Your task to perform on an android device: In the iFirstAid app,select the Call for Help and Follow the instructions.
Image 1: 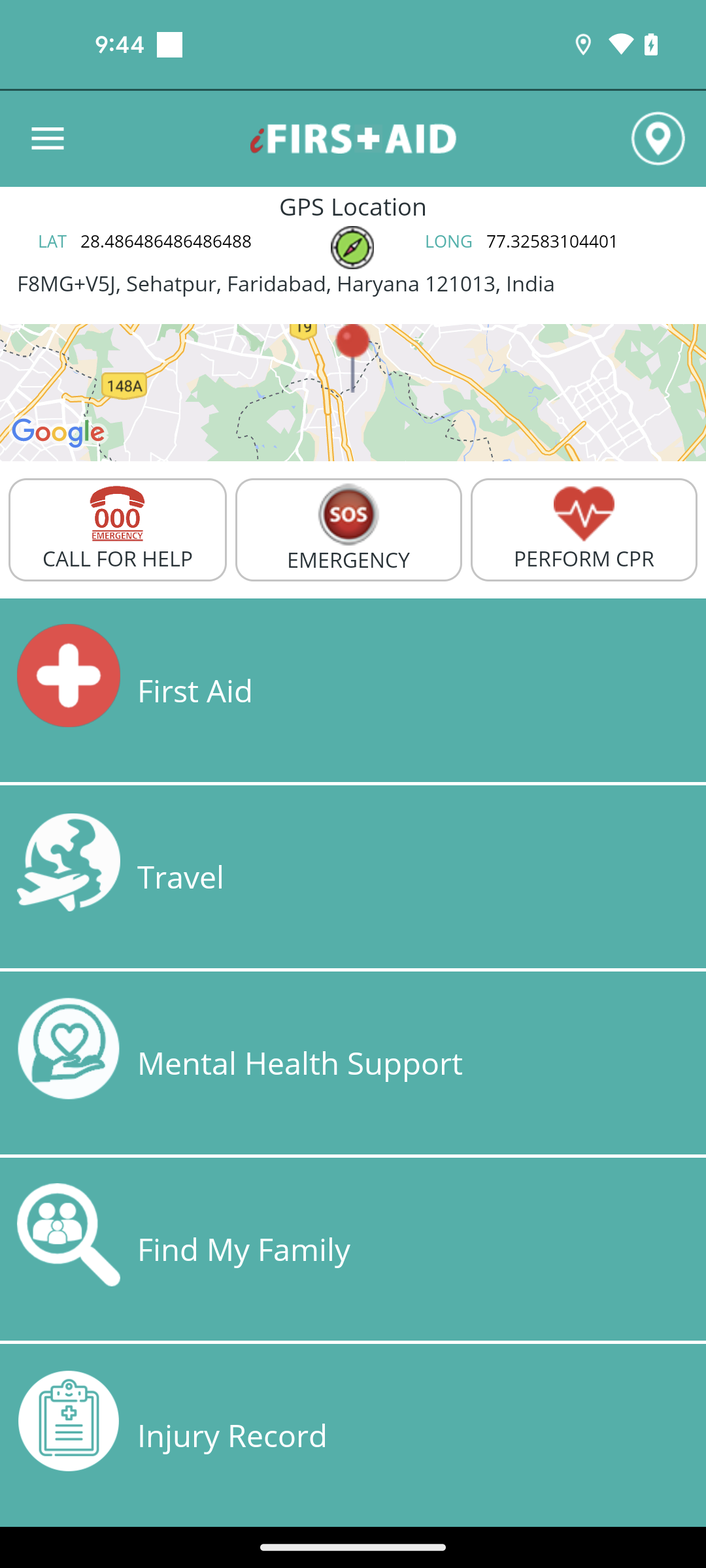
Tap on the call for help option
Step 1: click (117, 513)